Your task to perform on an android device: I want to export my contacts.
Image 0: 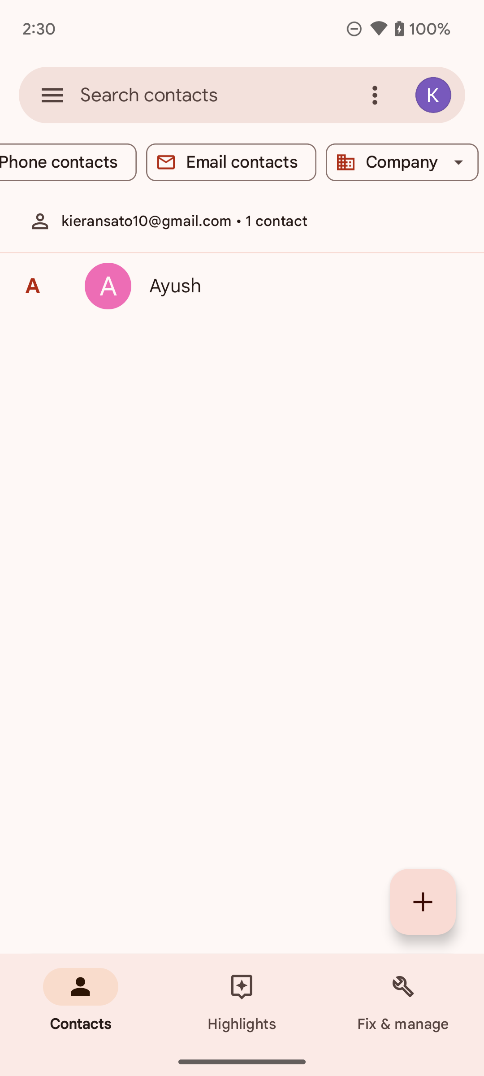
Click on the Fix icon on the bottom right corner of the screen.
Step 0: click (403, 1001)
Image 1: 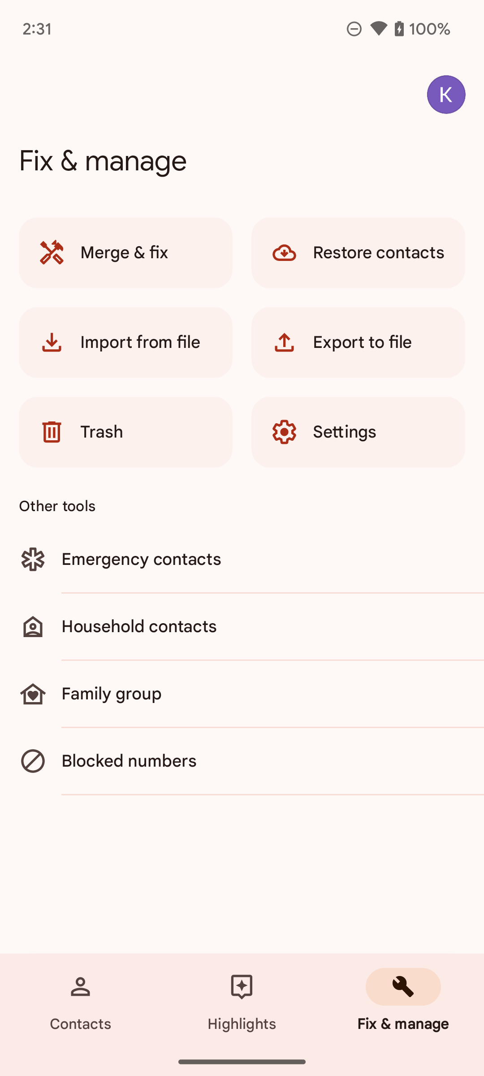
Click on the Export to file option on the screen.
Step 1: click (358, 342)
Image 2: 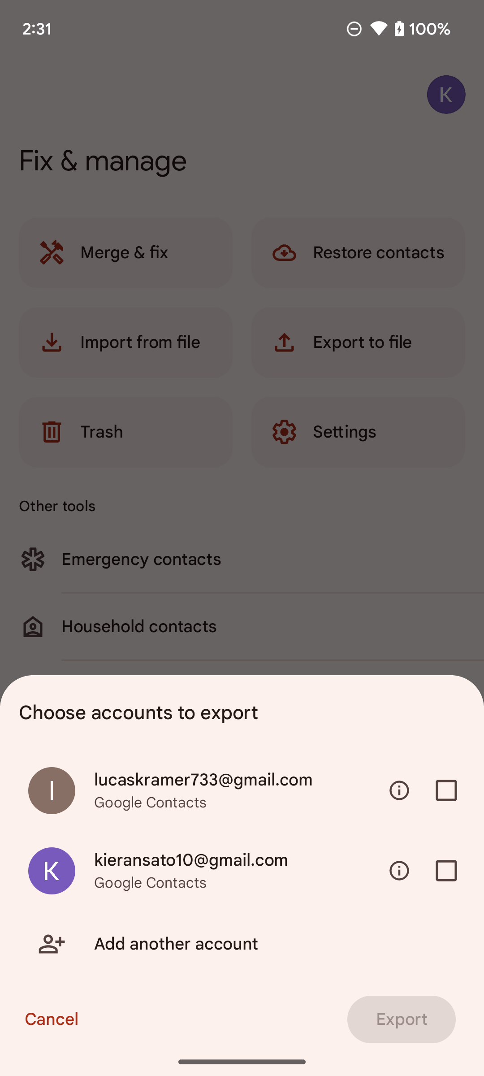
Click on the Kieransato0@gmail.com on the screen.
Step 2: click (446, 871)
Image 4: 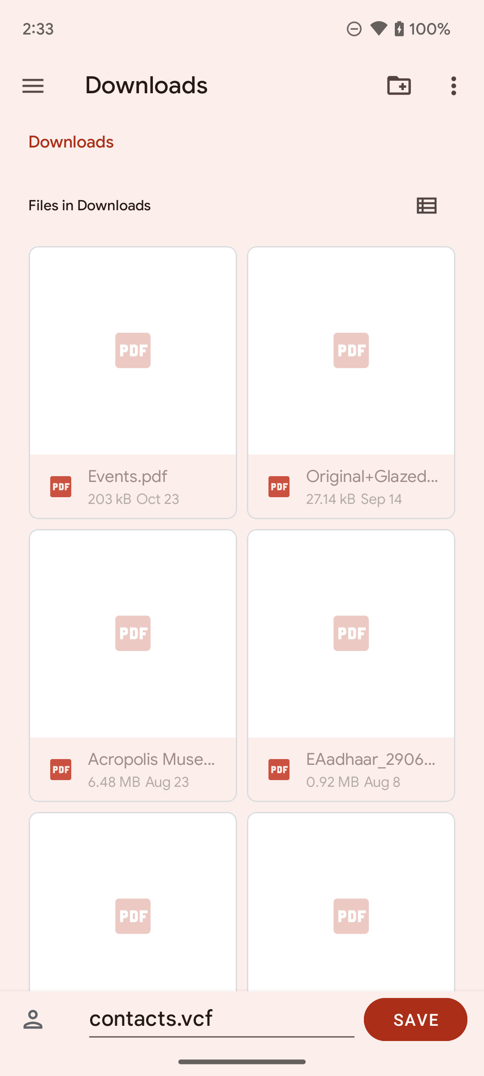
Click on the save icon on the screen.
Step 4: click (415, 1019)